Your task to perform on an android device: I want to send my friend Mike Waggoner the video for the song "Virus" because he like my Martin Garrix song playlist on the YouTube app 
Image 0: 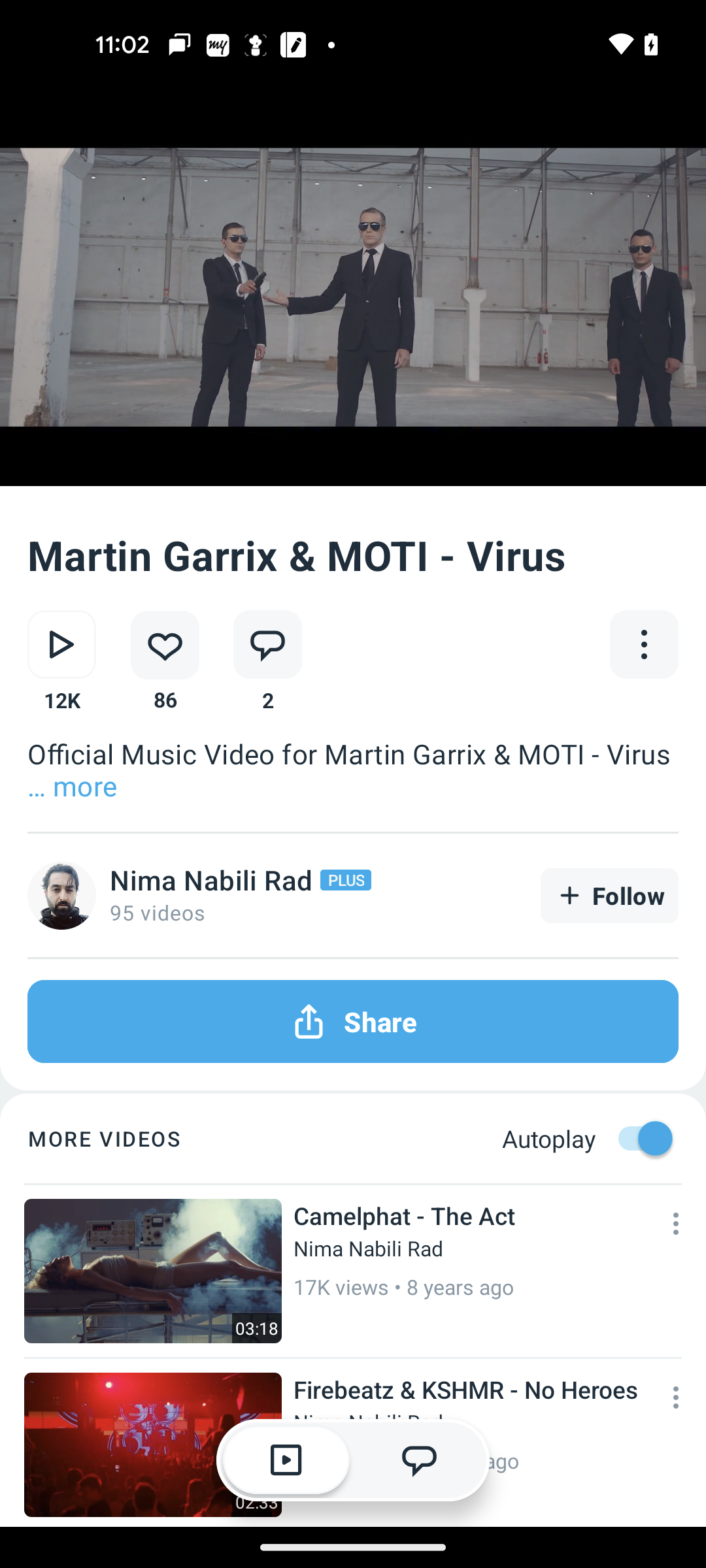
Open the Youtube app
Step 0: open app "YouTube"
Image 1: 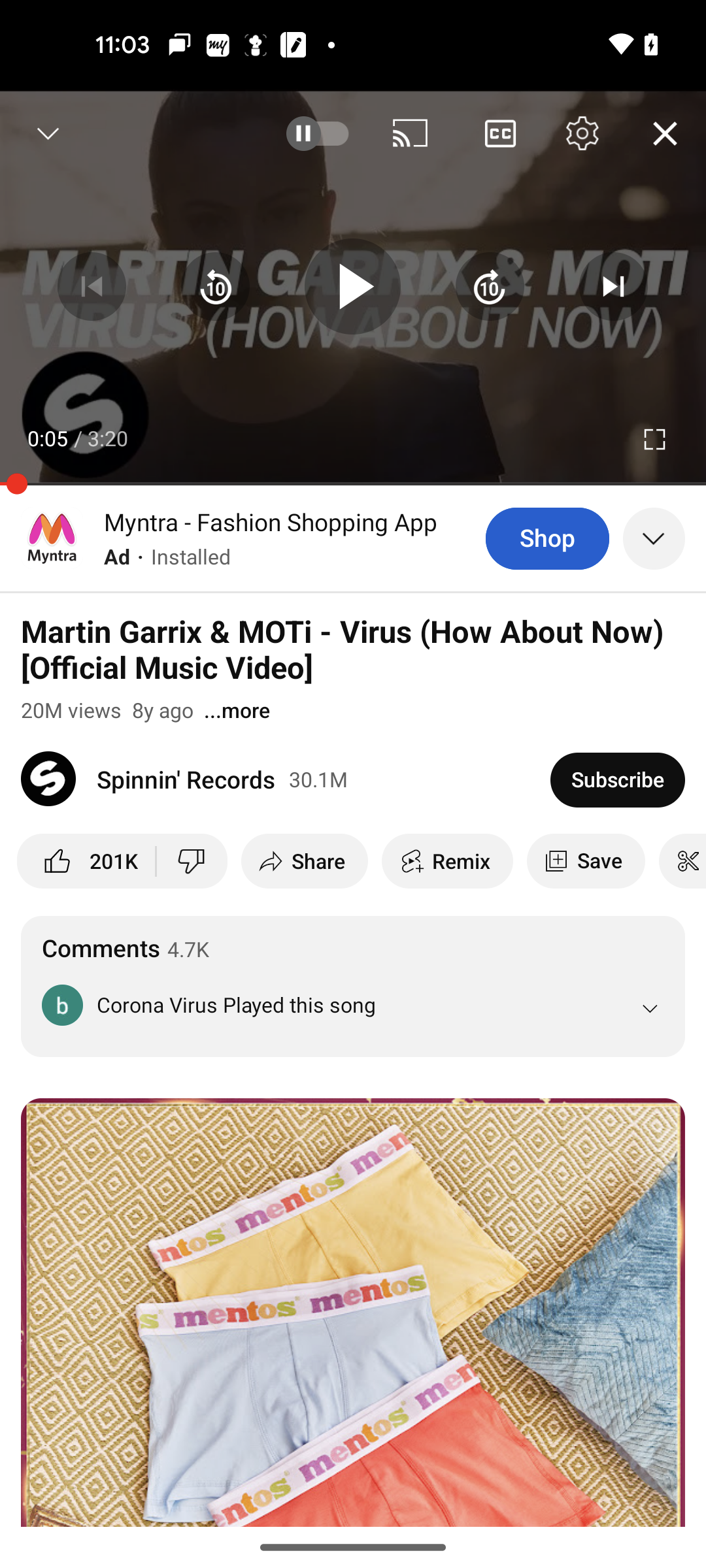
click on the share button
Step 1: click (318, 860)
Image 2: 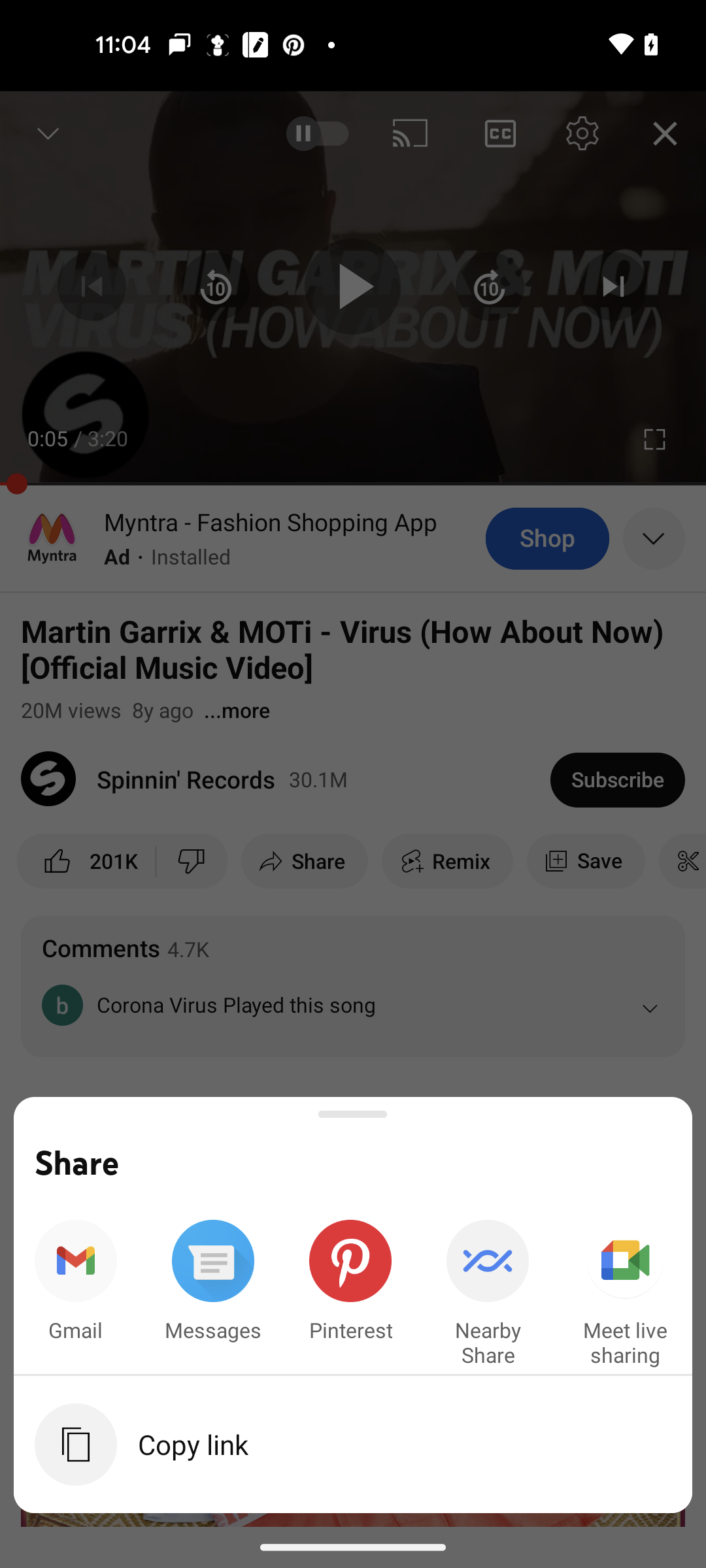
select the gmail app
Step 2: click (75, 1281)
Image 4: 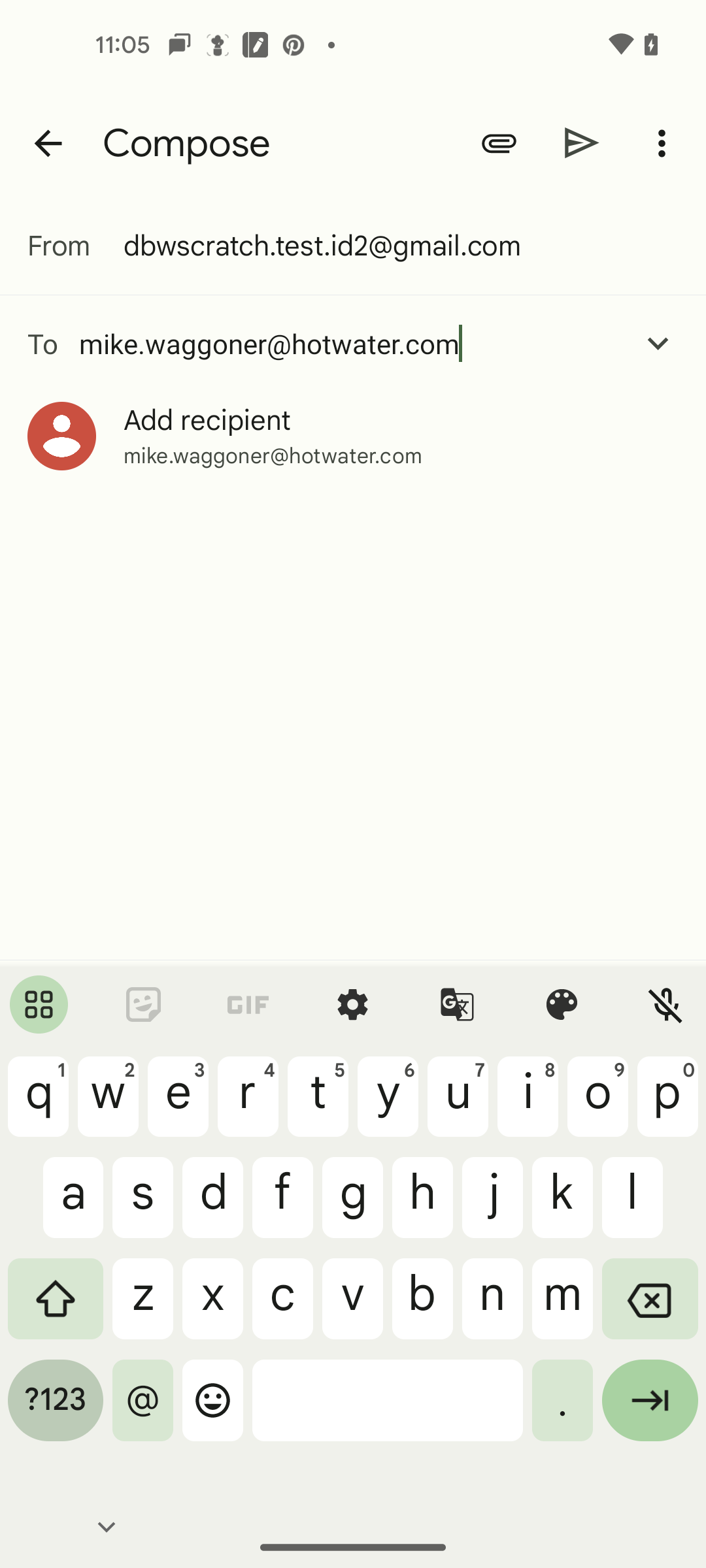
click on the add recipient 
Step 4: click (207, 420)
Image 5: 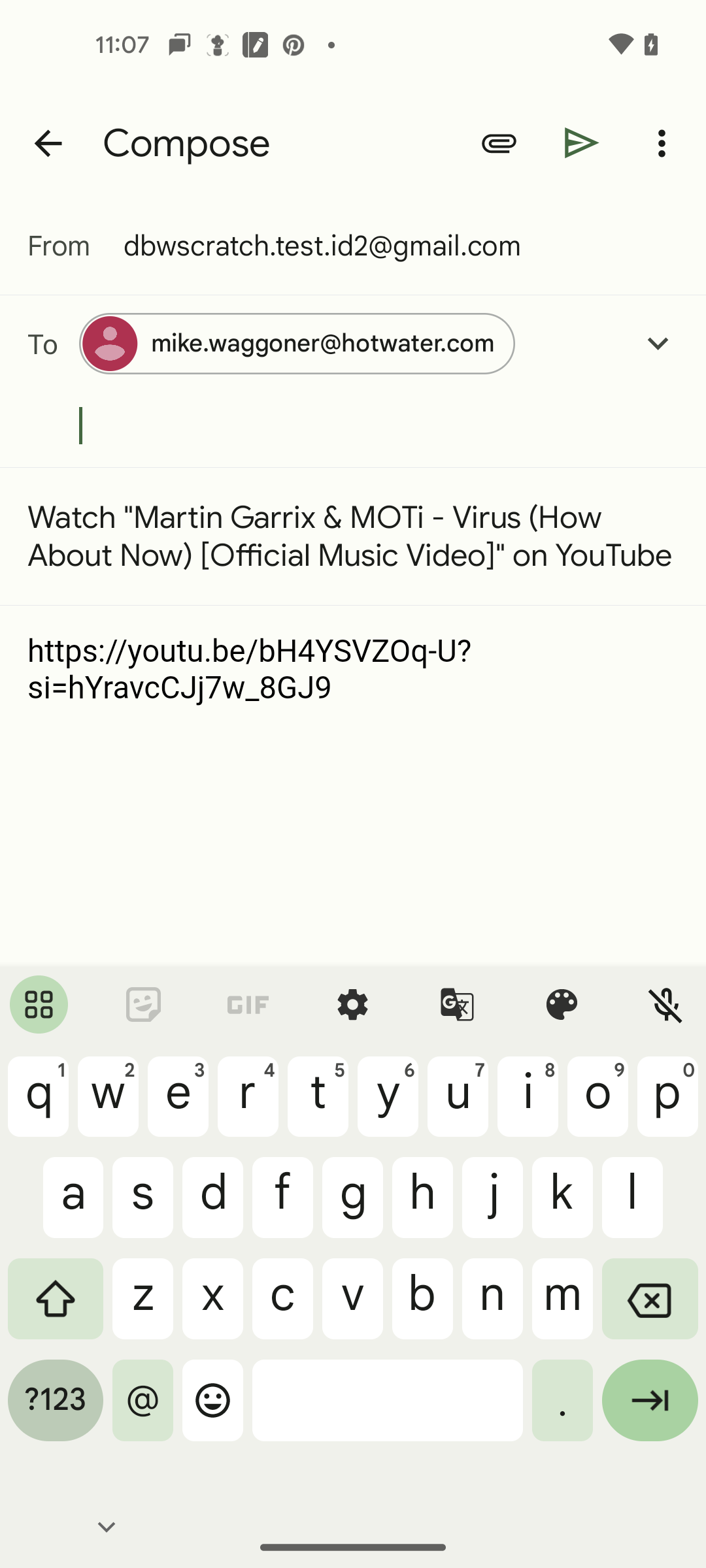
click on the send button
Step 5: click (582, 142)